Your task to perform on an android device: To keep myself motivated for my workouts on a daily basis, I set a goal of 8000 steps and 30 heart points on the Google Fit app.
Image 0: 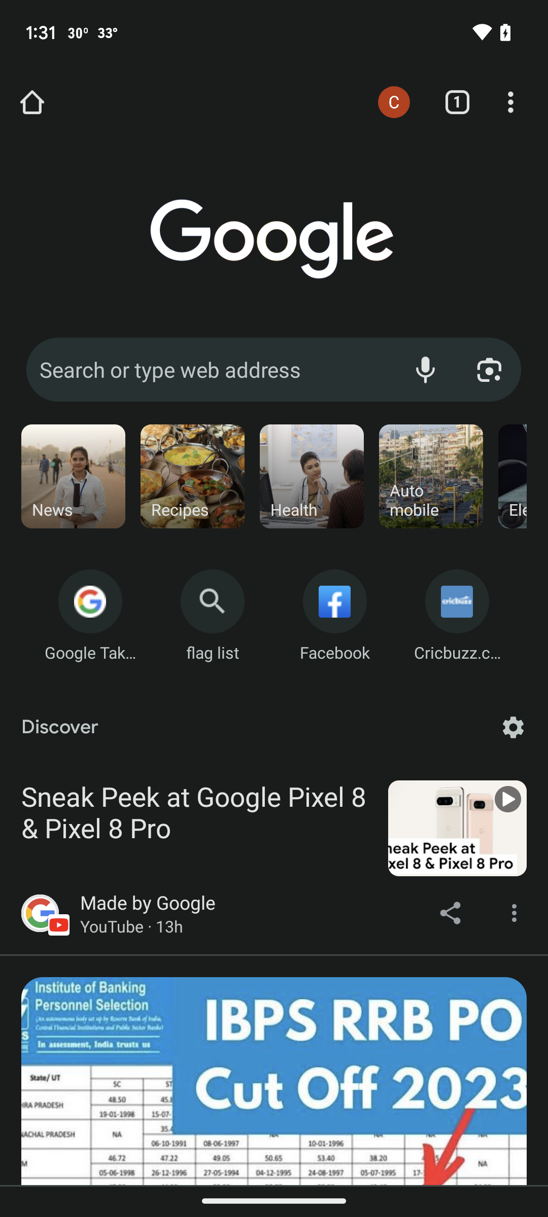
Click on the google fit app
Step 0: open app "Fit"
Image 1: 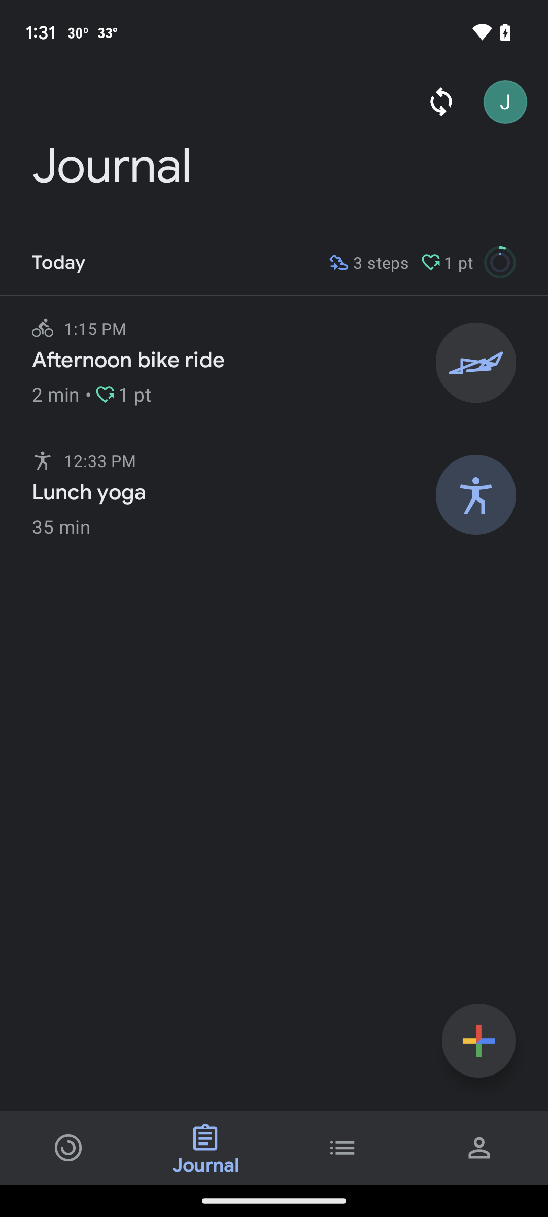
Click on the profile tab at the bottom right corner of the screen
Step 1: click (479, 1148)
Image 2: 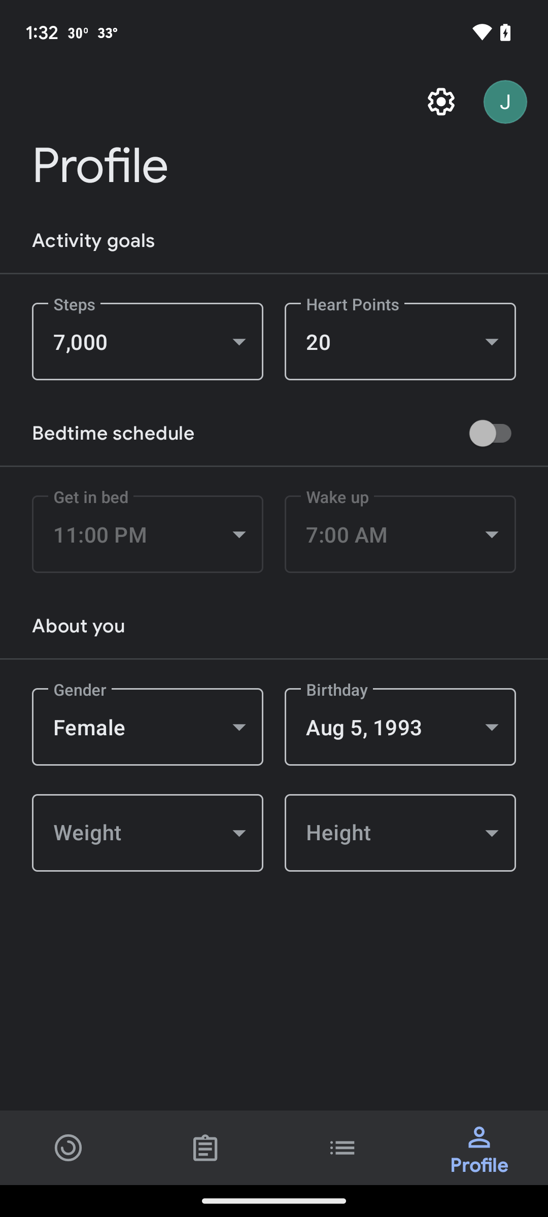
Click on the steps drop down
Step 2: click (148, 341)
Image 4: 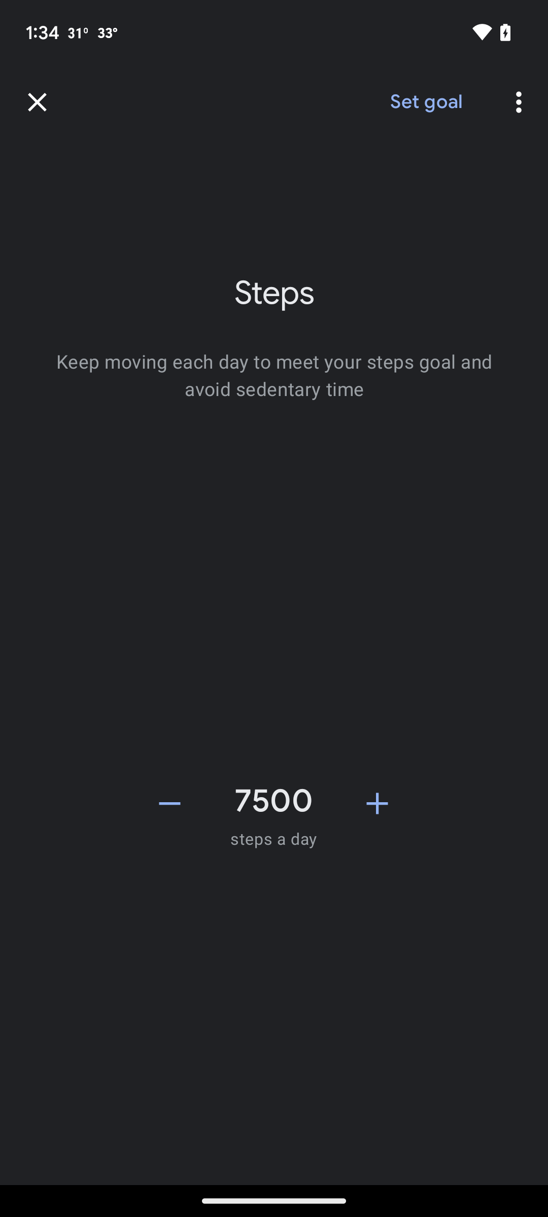
Click on the + icon to set 8000 steps a day
Step 4: click (377, 803)
Image 5: 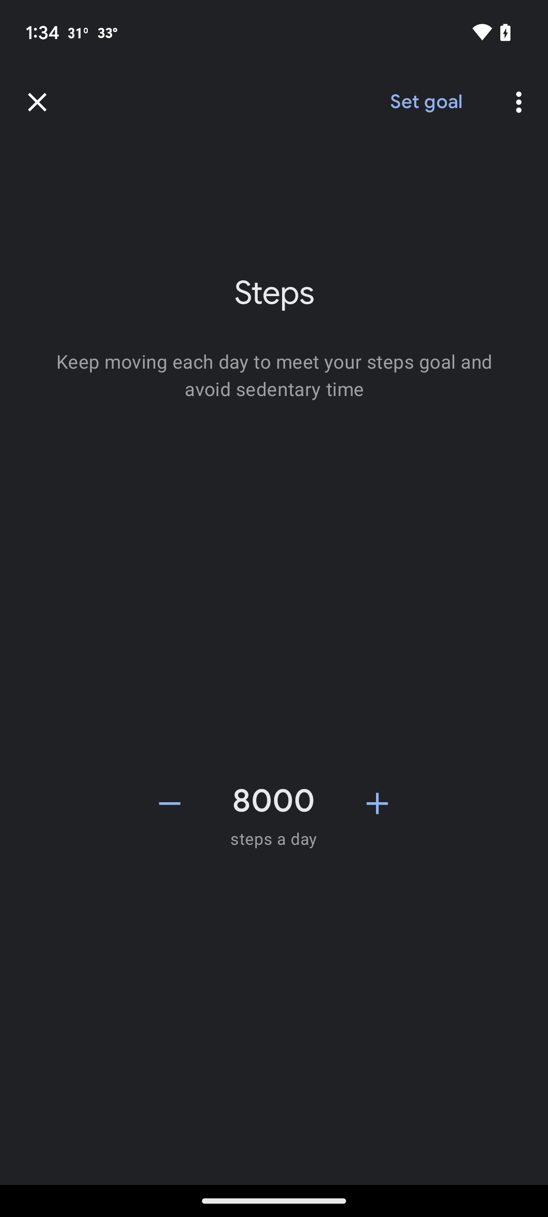
Click on the set goal button
Step 5: click (426, 102)
Image 8: 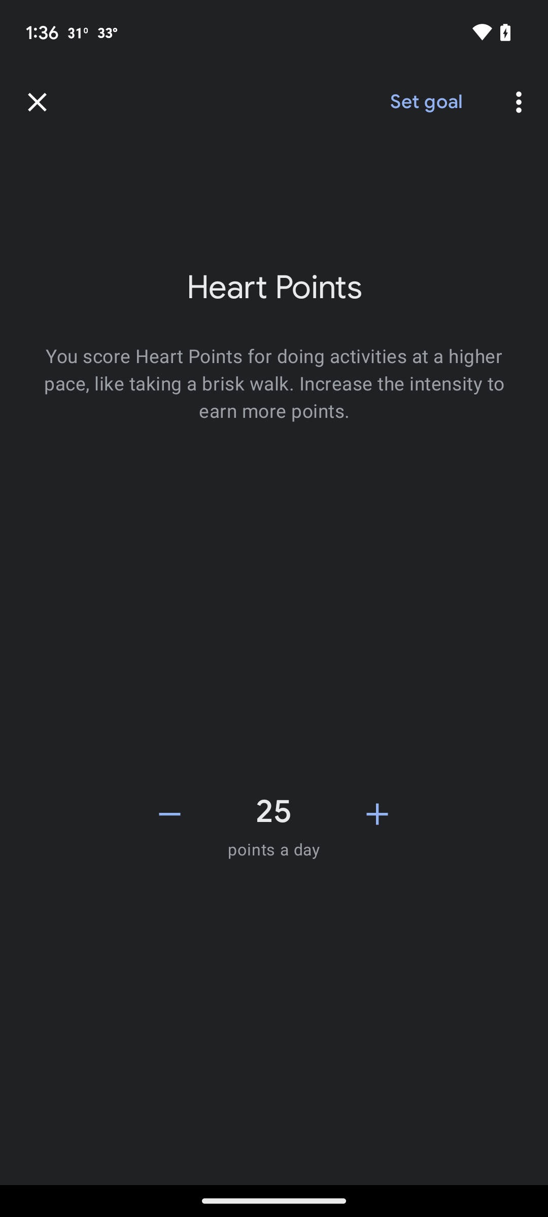
Click on the + icon to set 30 points a day
Step 8: click (377, 814)
Image 9: 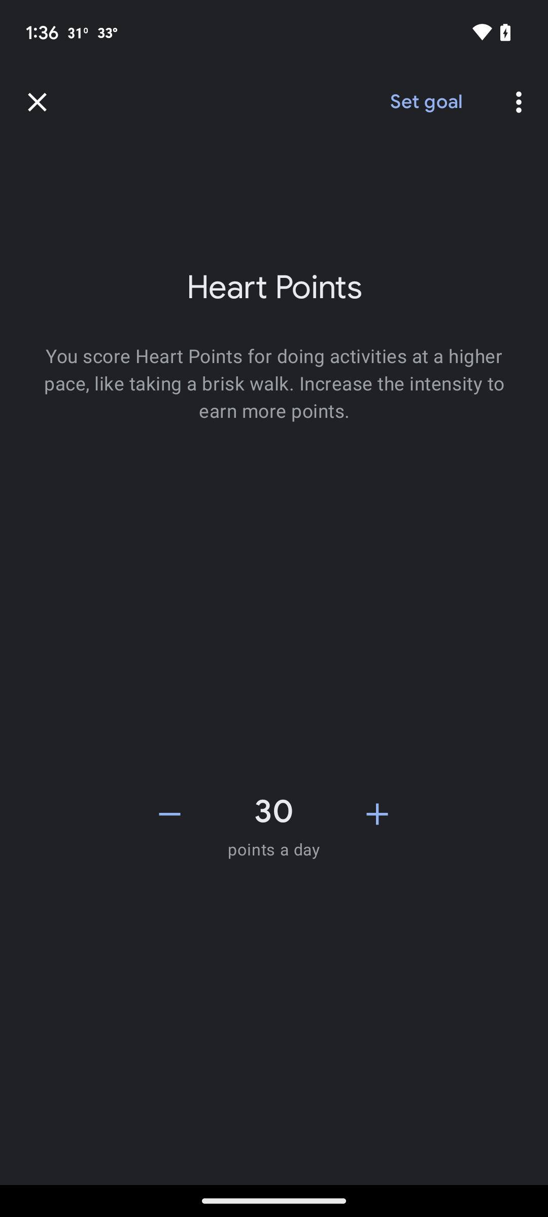
Click on the set goal button
Step 9: click (426, 102)